Your task to perform on an android device: Open the treebo app and review the Treebo Tryst Plamyra milford hotel location
Image 0: 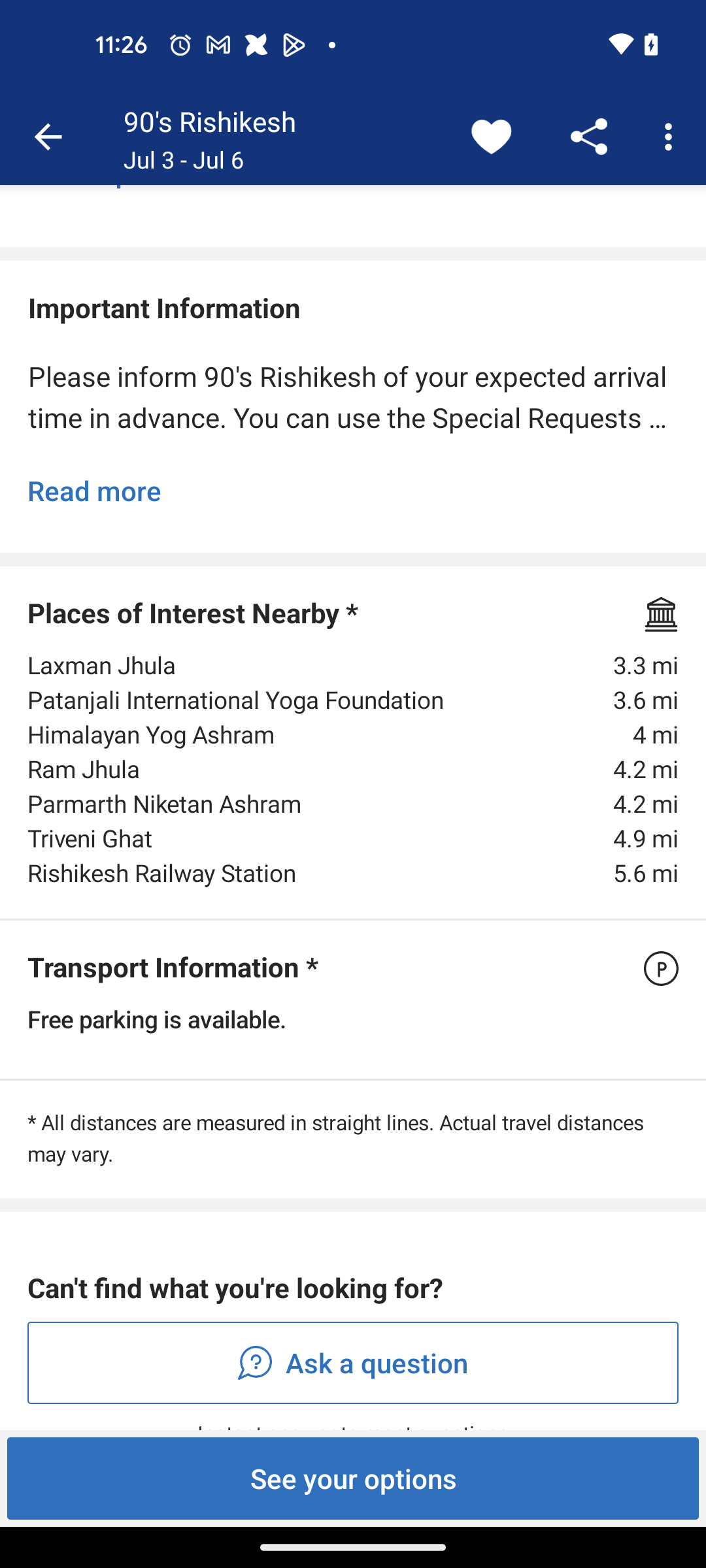
Open treebo app
Step 0: open app "Treebo"
Image 1: 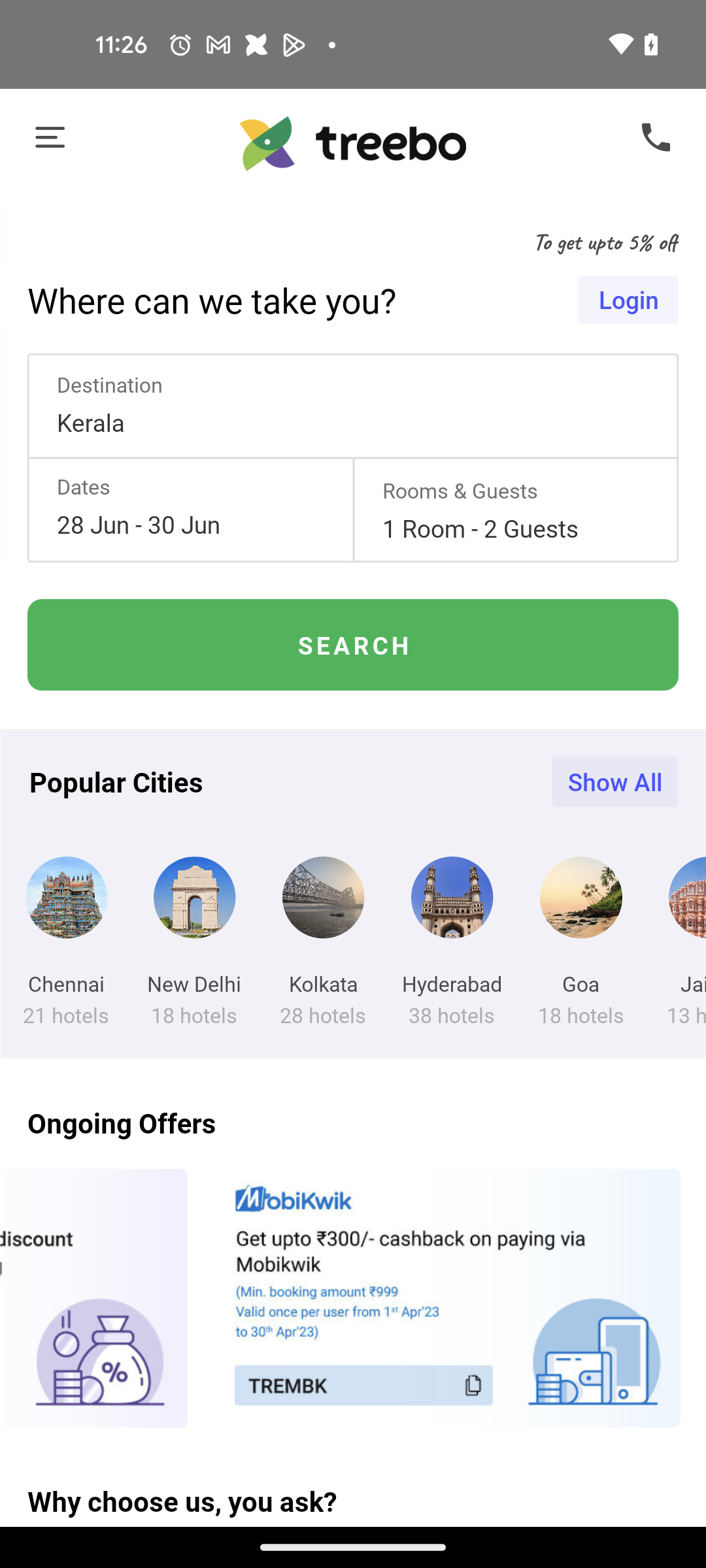
Click on the search button
Step 1: click (353, 645)
Image 2: 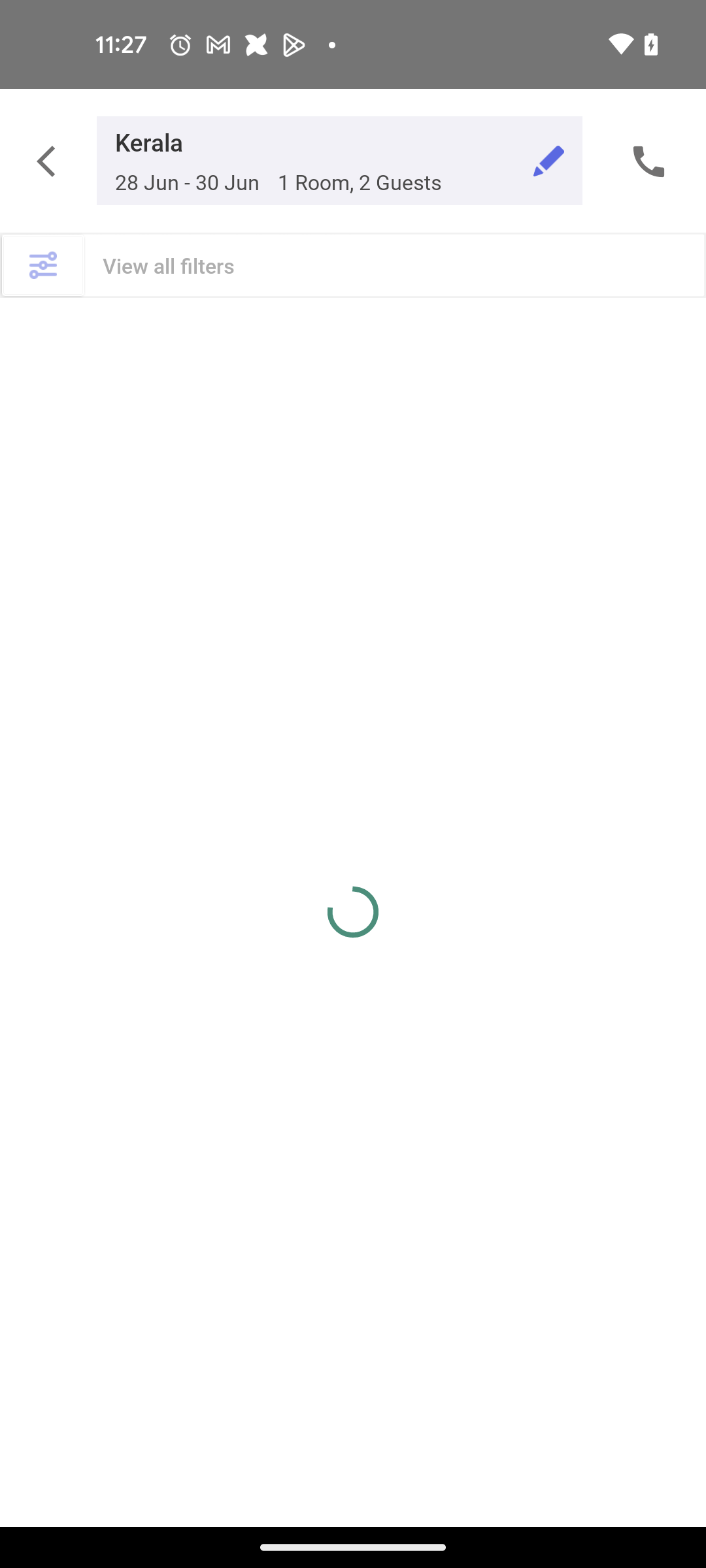
Click on the search button
Step 2: wait
Image 3: 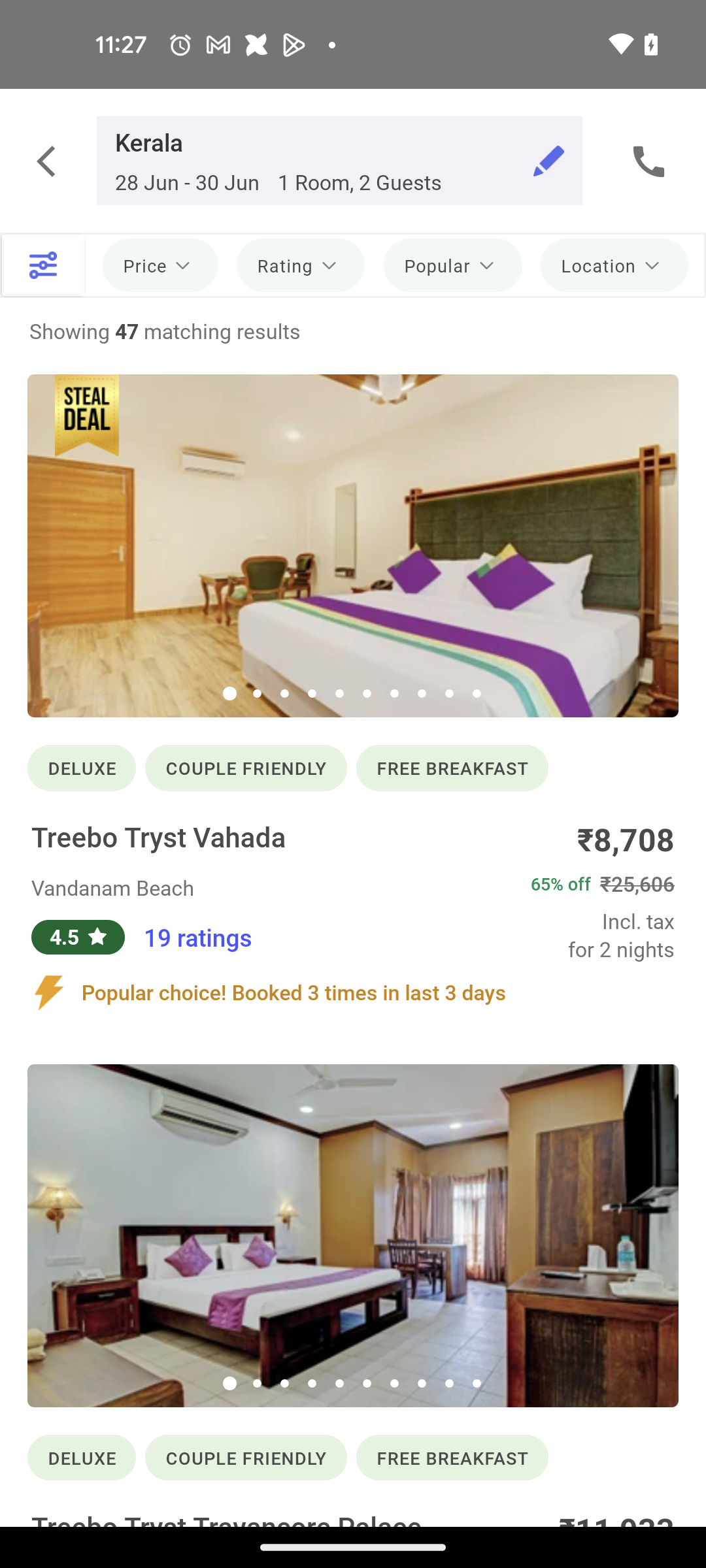
Swipe up to view the Treebo Tryst Plamyra milford hotel
Step 3: scroll down
Image 4: 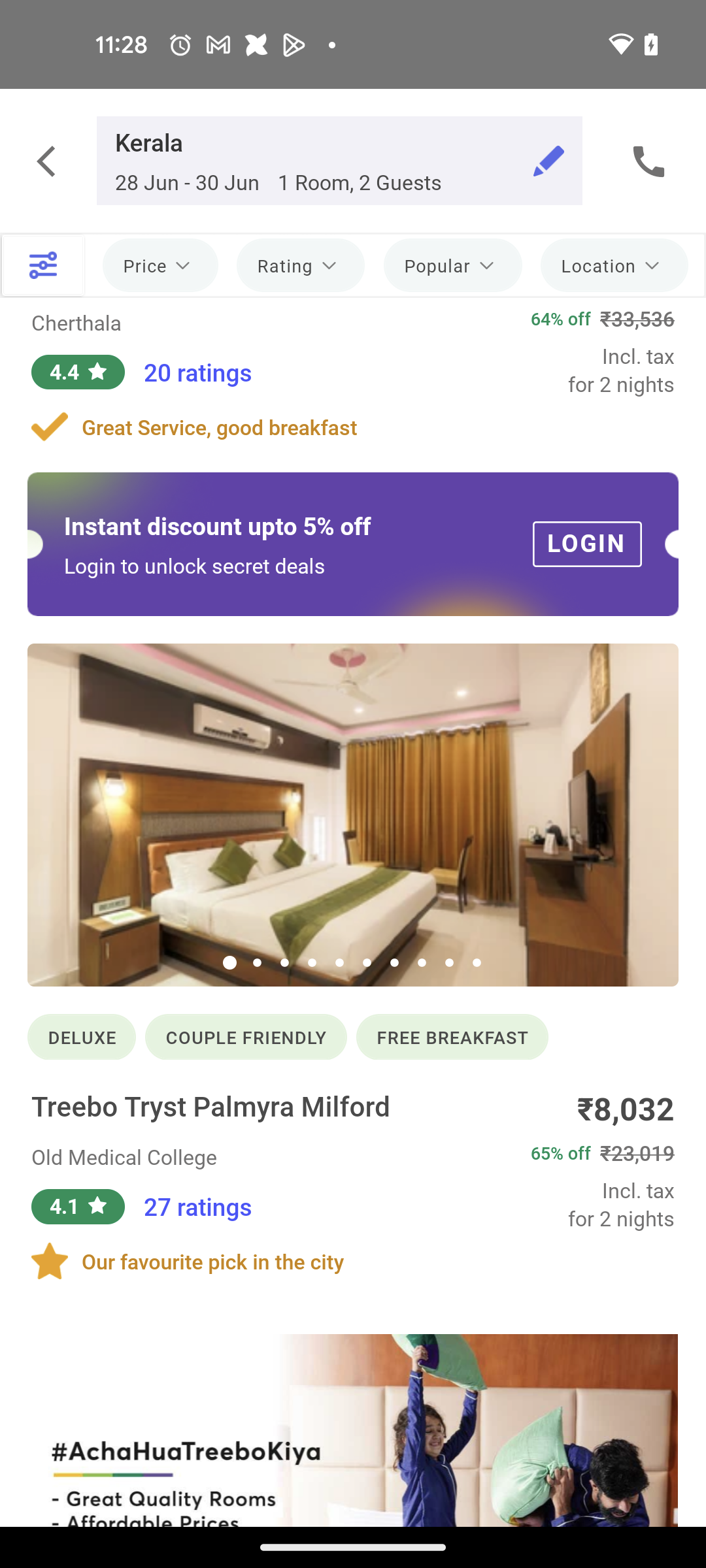
Click on the Treebo Tryst Plamyra milford 
Step 4: click (353, 912)
Image 5: 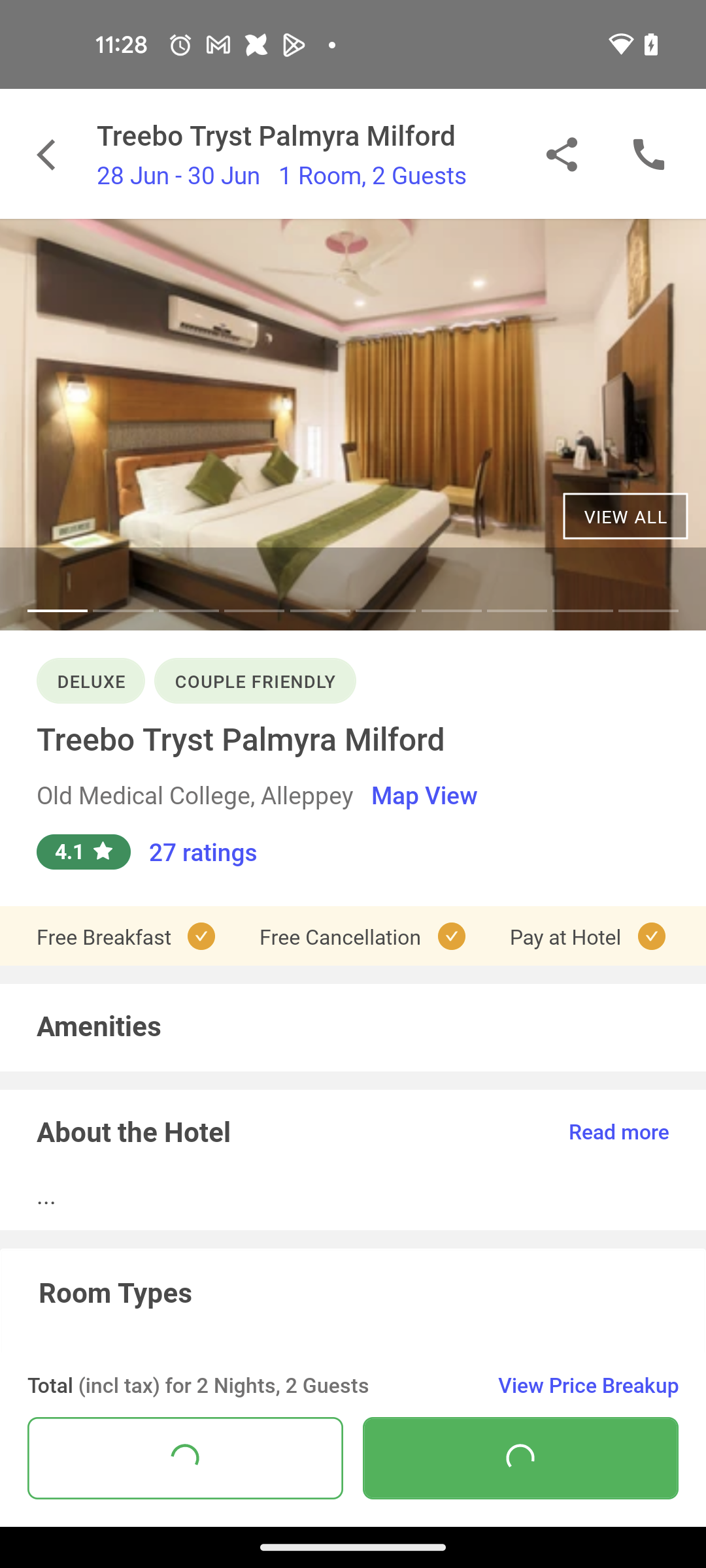
Click on the map view
Step 5: click (424, 794)